Your task to perform on an android device: I want to gift my son a pair of adidas Stan Smiths for his birthday. Search for Adidas Stan Smith on the Adidas app.
Image 0: 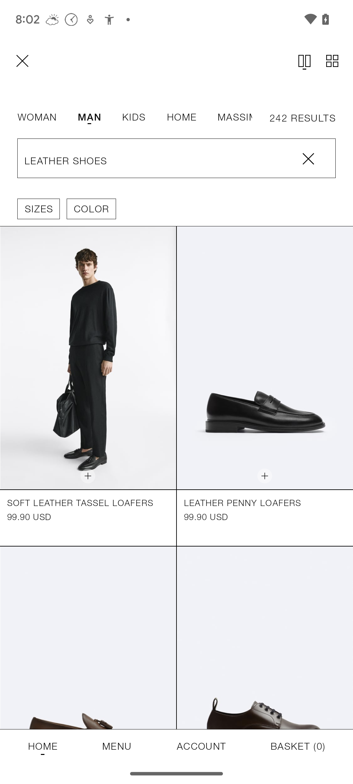
Open the Adidas app.
Step 0: open app "adidas"
Image 1: 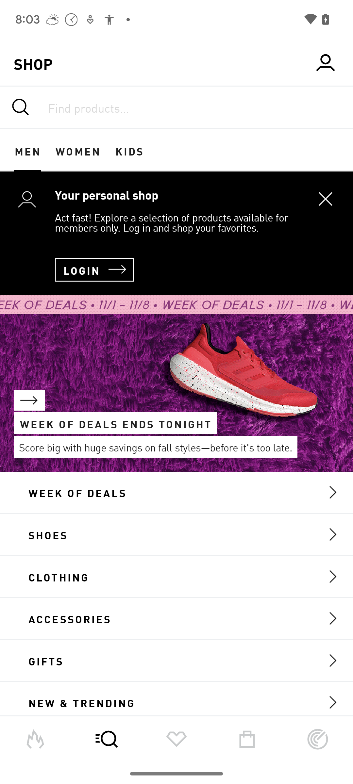
Click on the search bar at the top of the screen.
Step 1: click (176, 107)
Image 3: 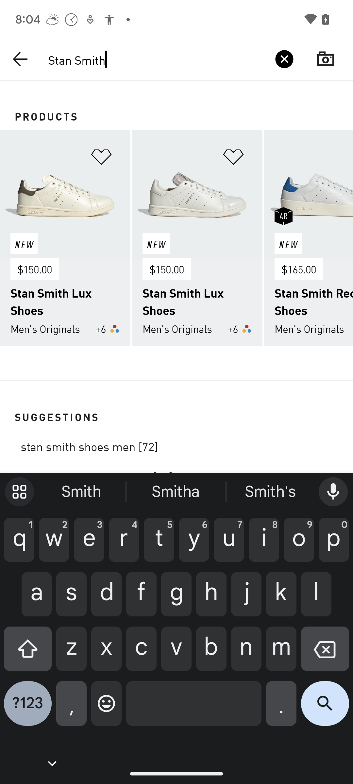
Click on the search icon from the keyboard.
Step 3: click (325, 709)